Your task to perform on an android device: I want to set up my profile of Hindi language knowledge.
Image 0: 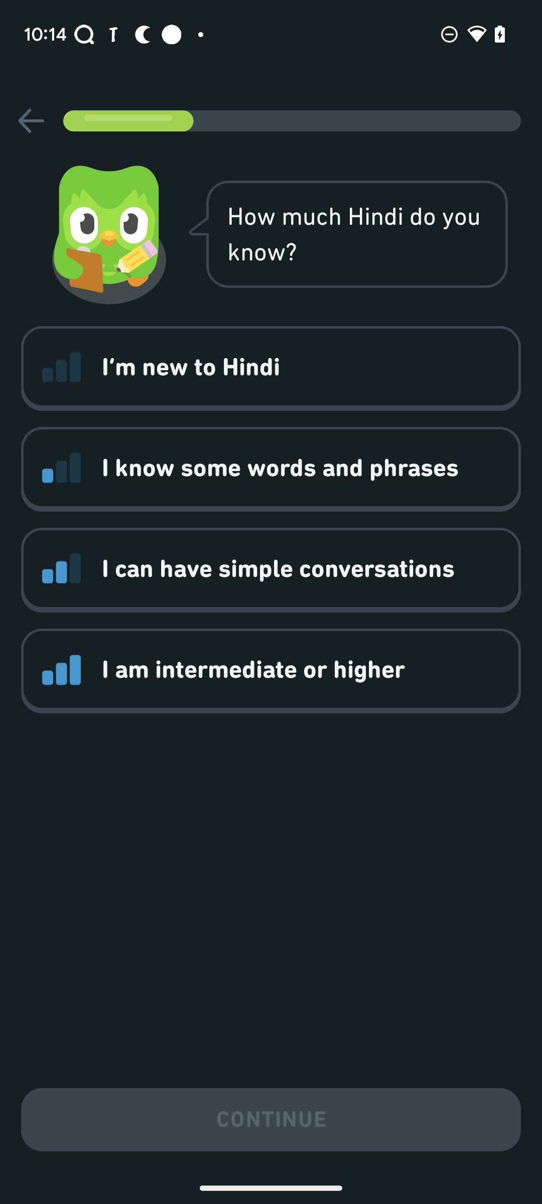
Click on the first option.
Step 0: click (191, 367)
Image 1: 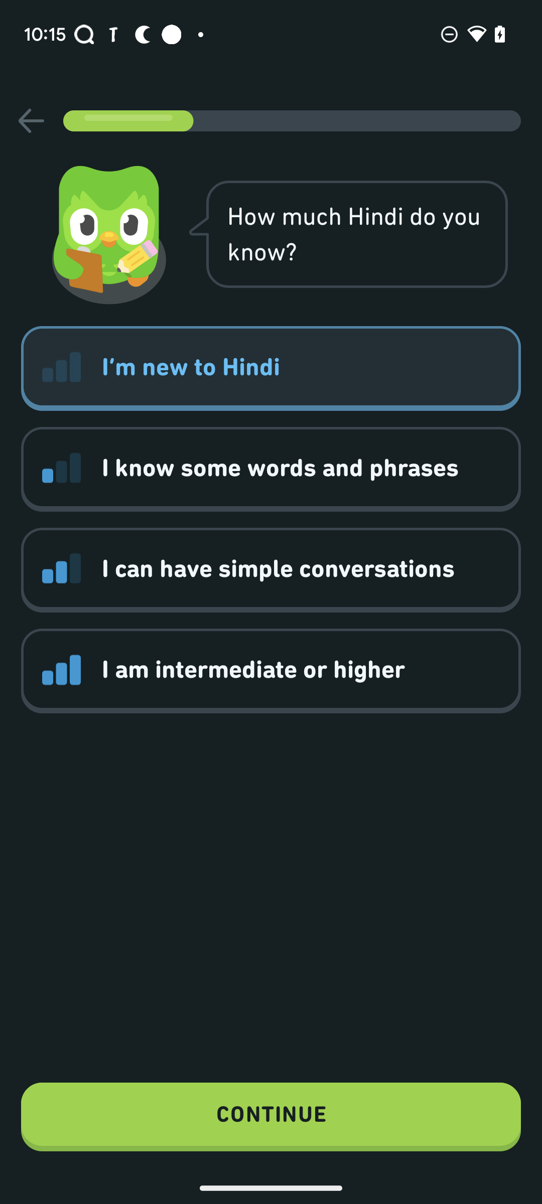
Click on the Continue button.
Step 1: click (271, 1117)
Image 2: 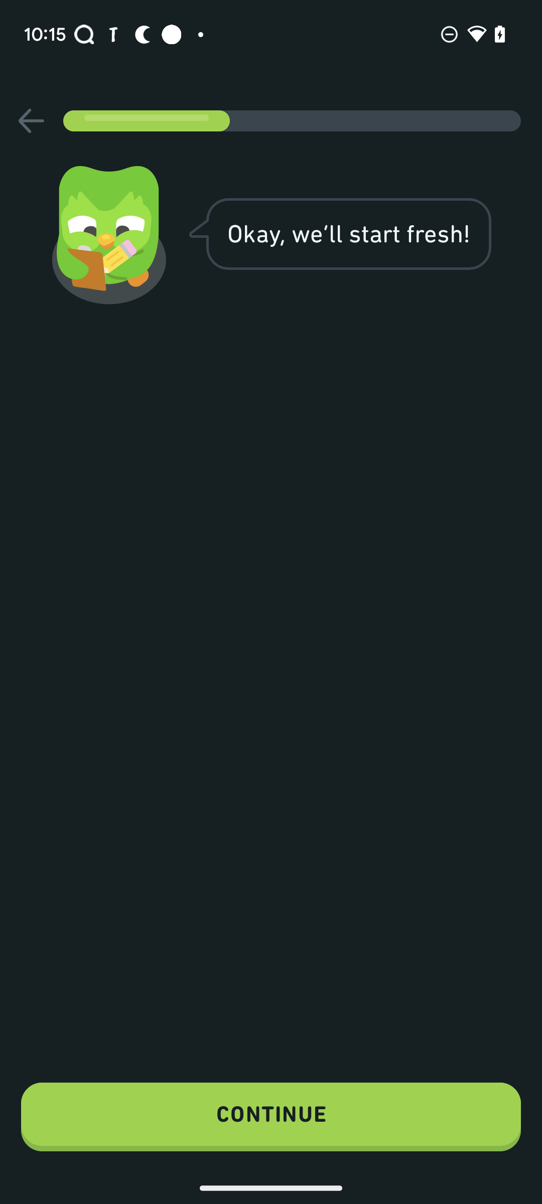
Click on the Continue button.
Step 2: click (271, 1117)
Image 3: 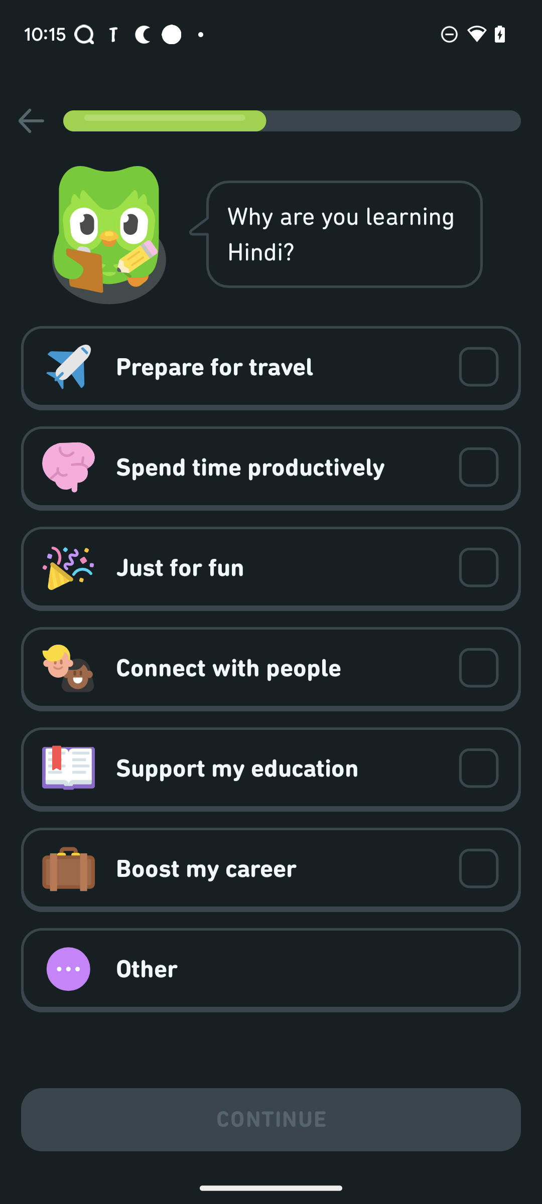
Click on the third button which is Just for fun.
Step 3: click (276, 567)
Image 4: 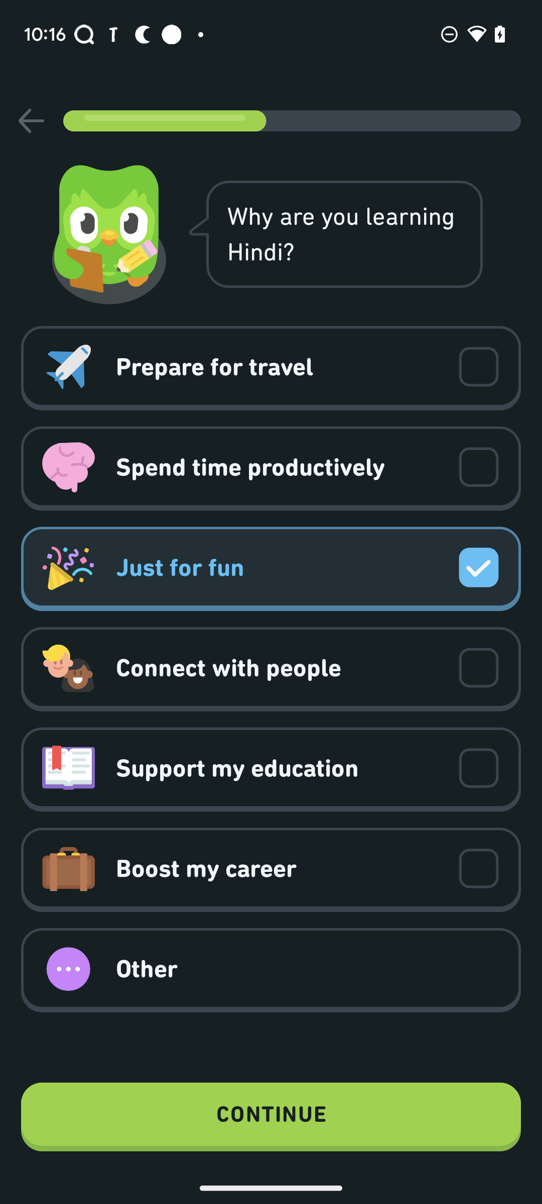
Click on the Continue button.
Step 4: click (271, 1117)
Image 5: 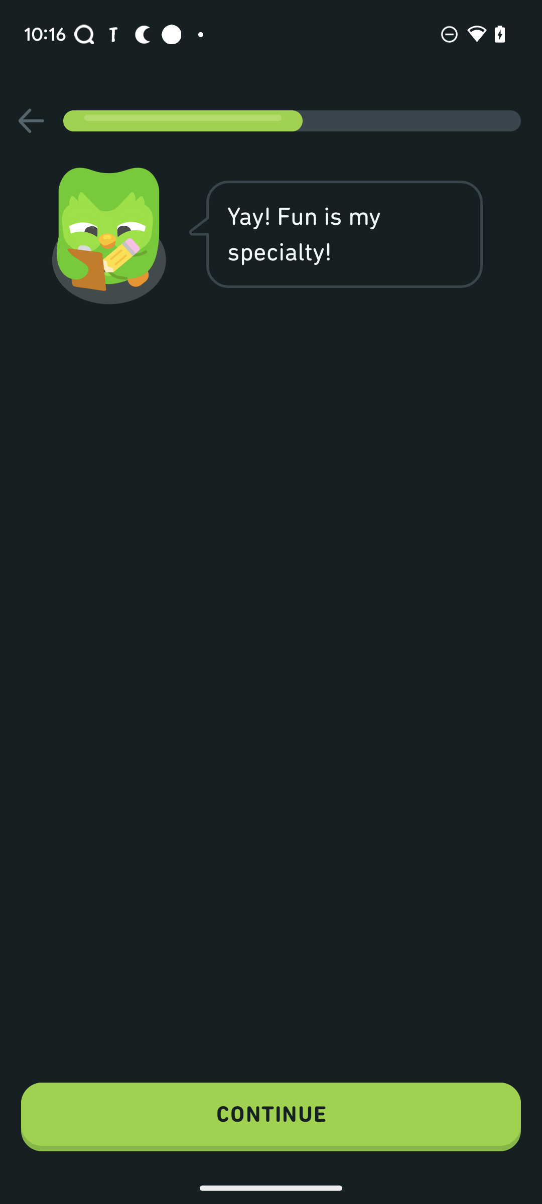
Click on the Continue button.
Step 5: click (271, 1117)
Image 6: 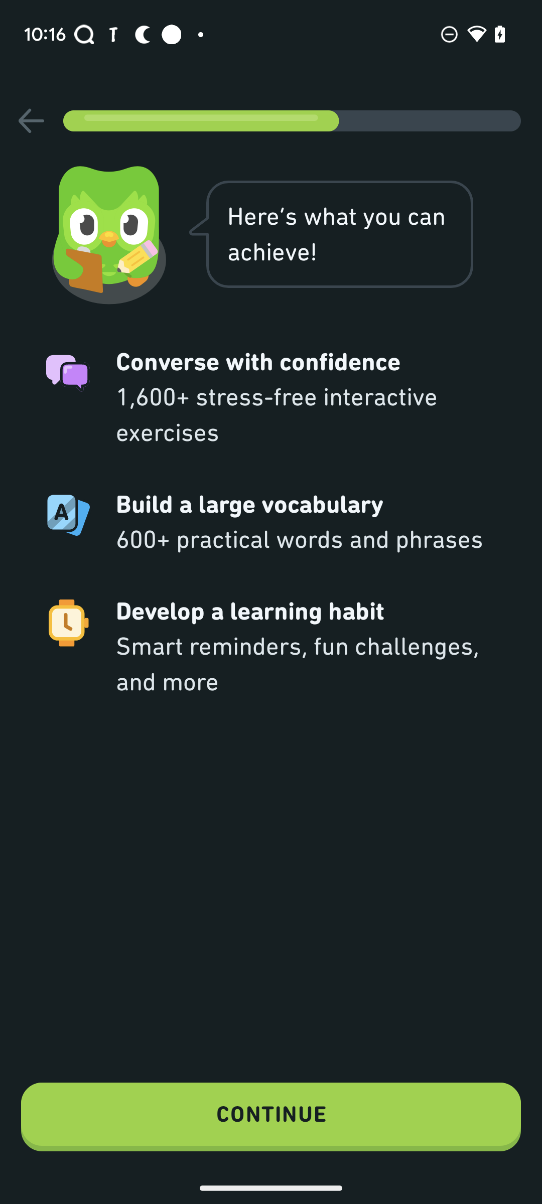
Click on the Continue button.
Step 6: click (271, 1117)
Image 7: 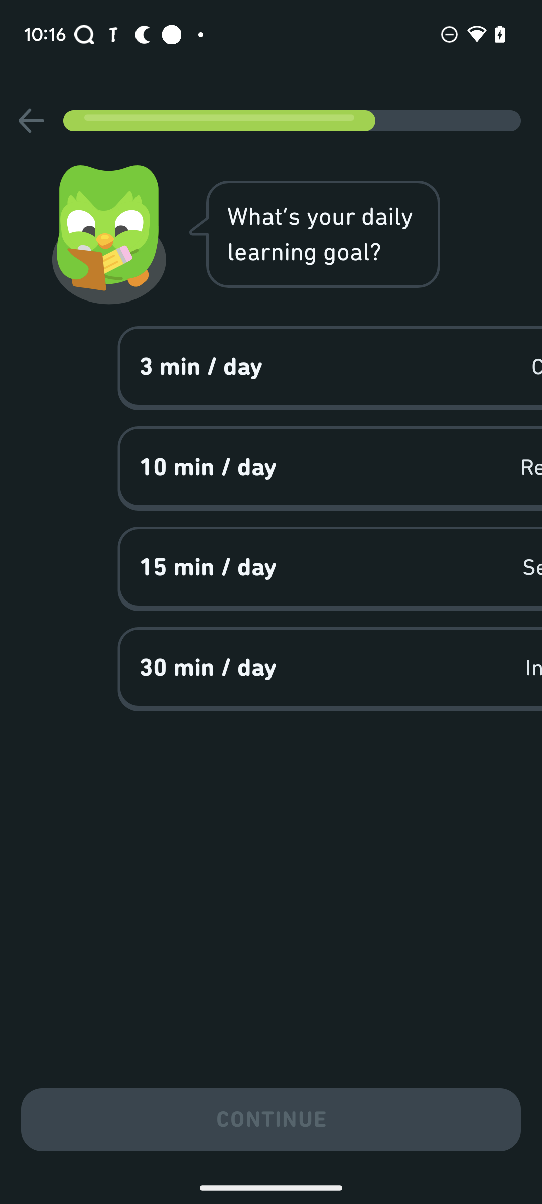
Click on the Continue button.
Step 7: wait
Image 8: 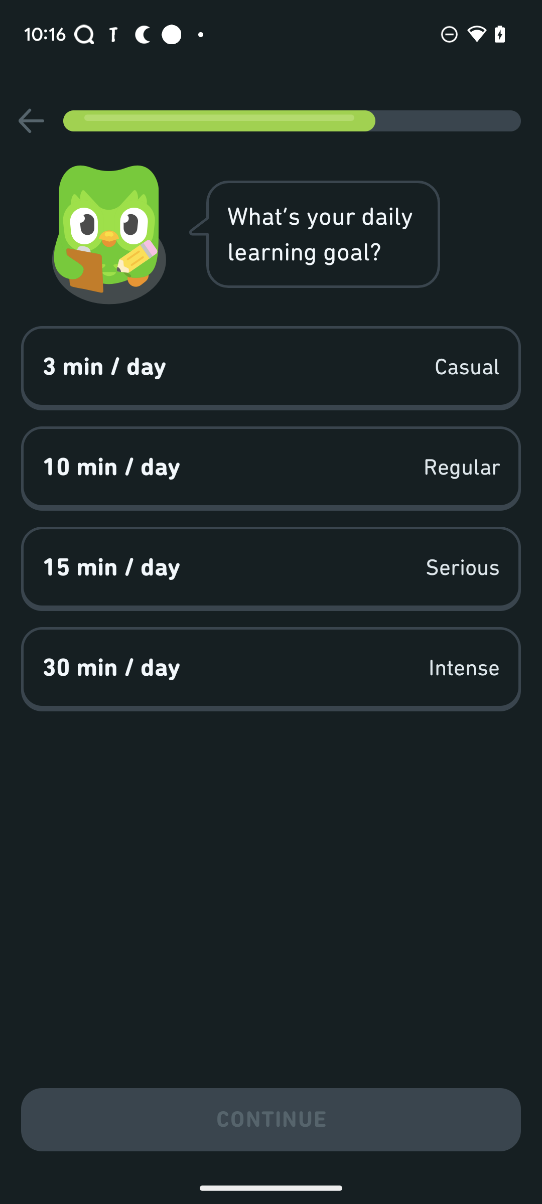
Click on the first option.
Step 8: click (343, 366)
Image 9: 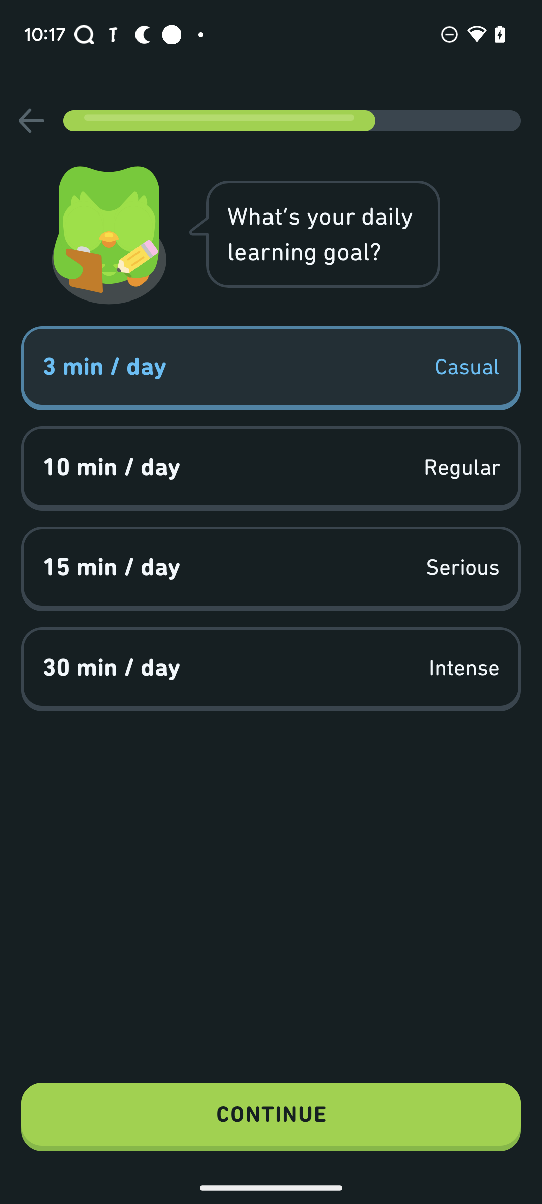
Click on Continue.
Step 9: click (271, 1117)
Image 10: 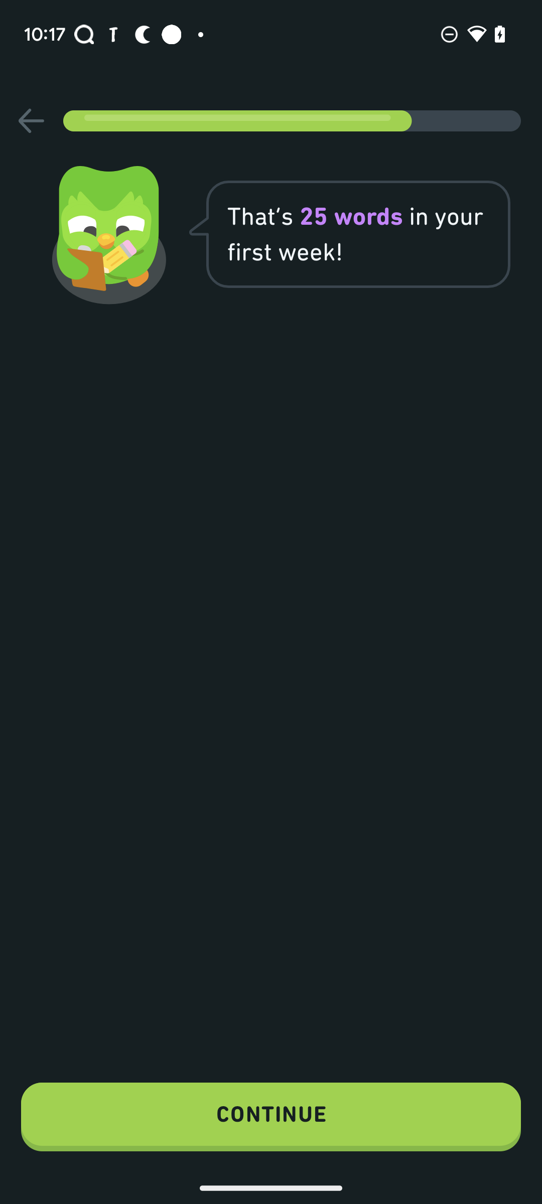
Click on Continue.
Step 10: click (271, 1117)
Image 11: 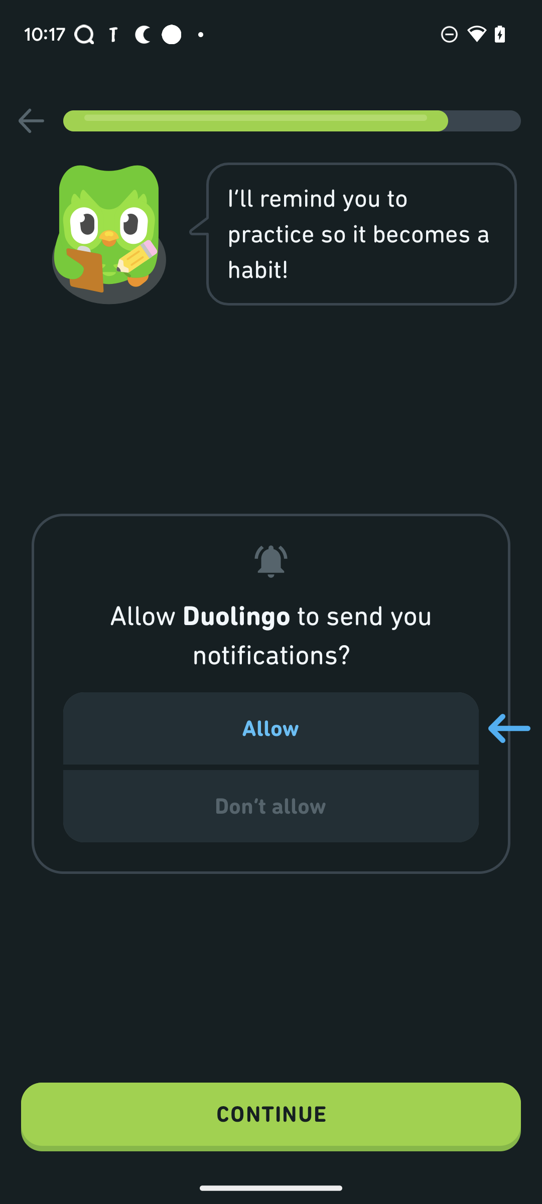
Click on Allow button.
Step 11: click (270, 728)
Image 12: 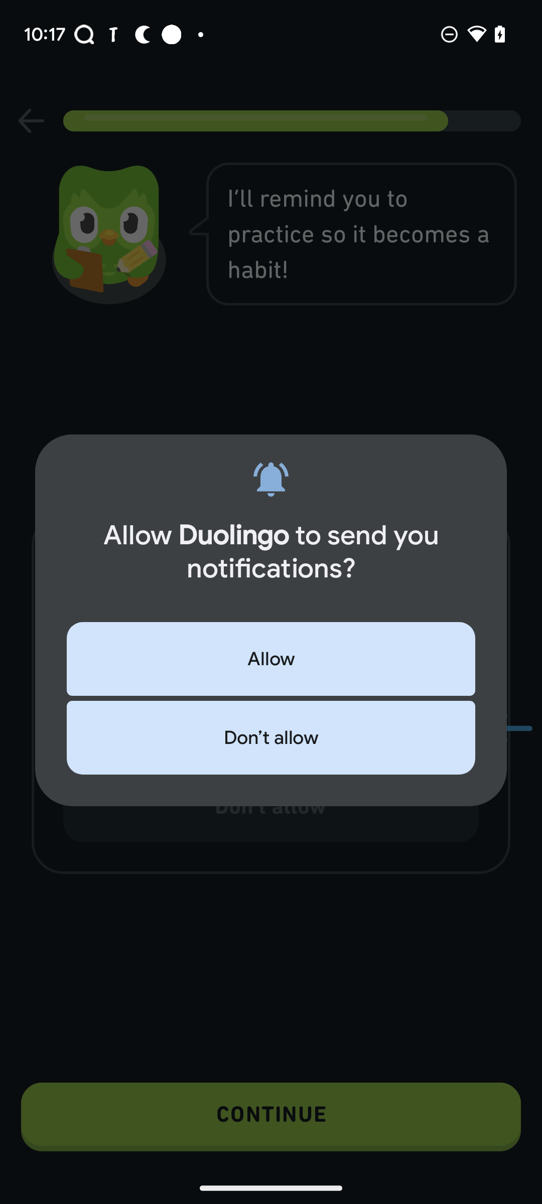
Click on Allow button.
Step 12: click (271, 659)
Image 13: 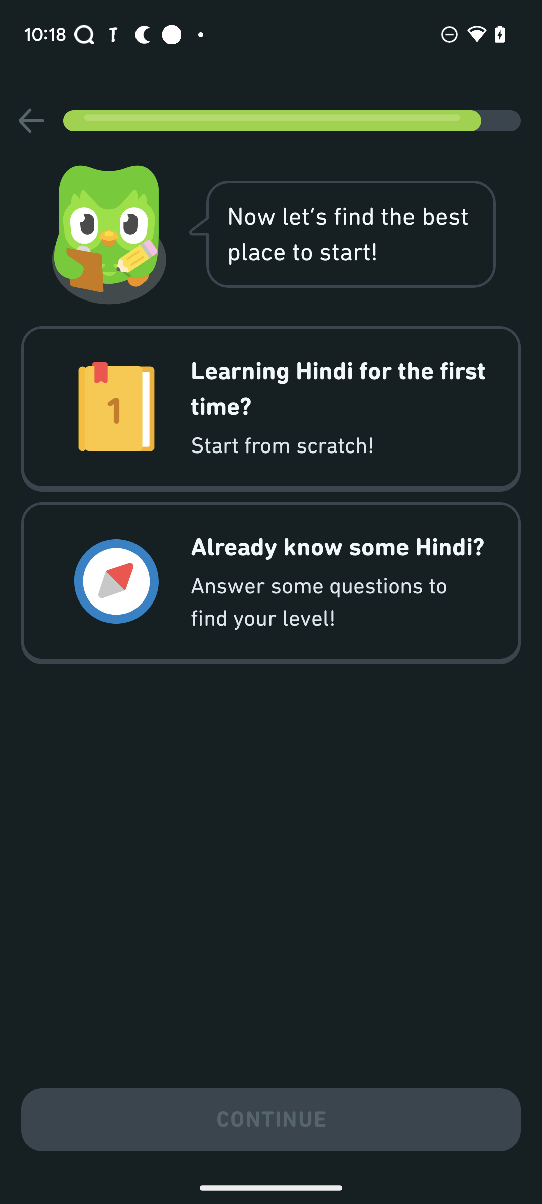
Click on the first option.
Step 13: click (340, 388)
Image 14: 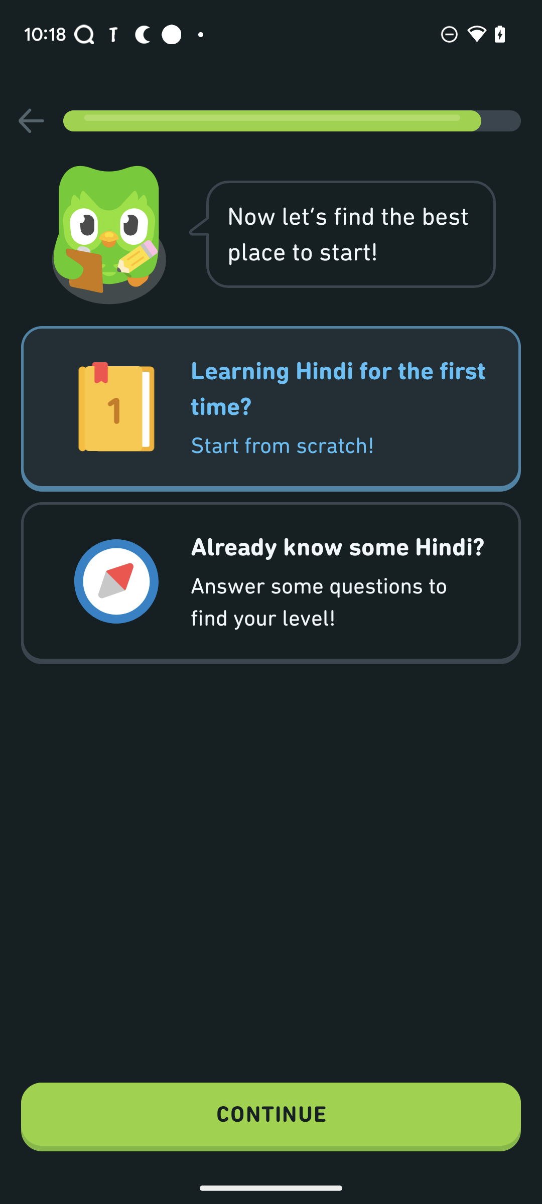
Click on Continue button.
Step 14: click (271, 1117)
Image 15: 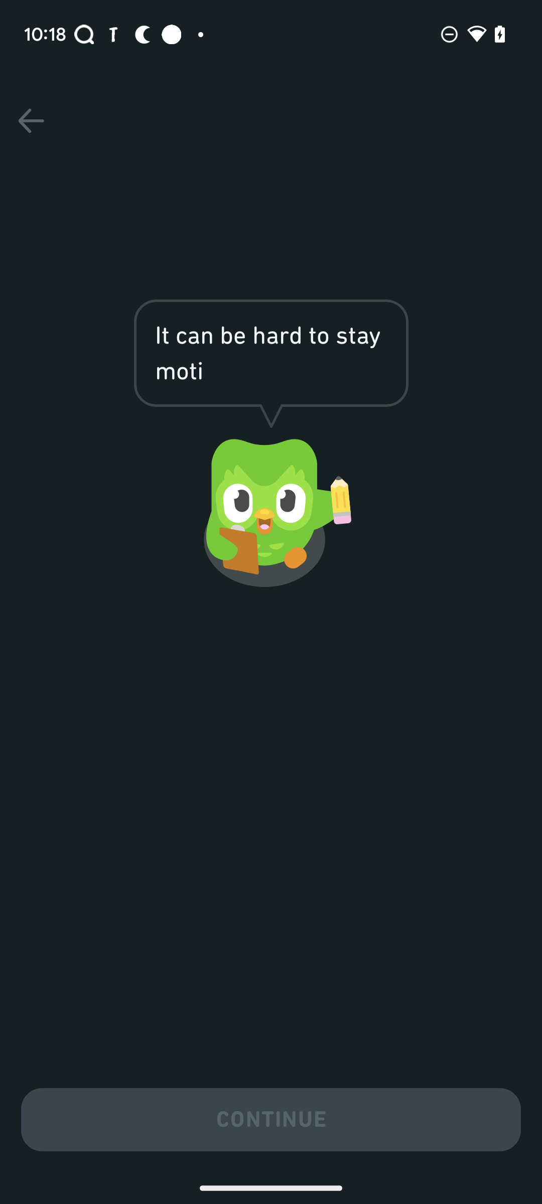
Click on Continue button.
Step 15: click (271, 1117)
Image 16: 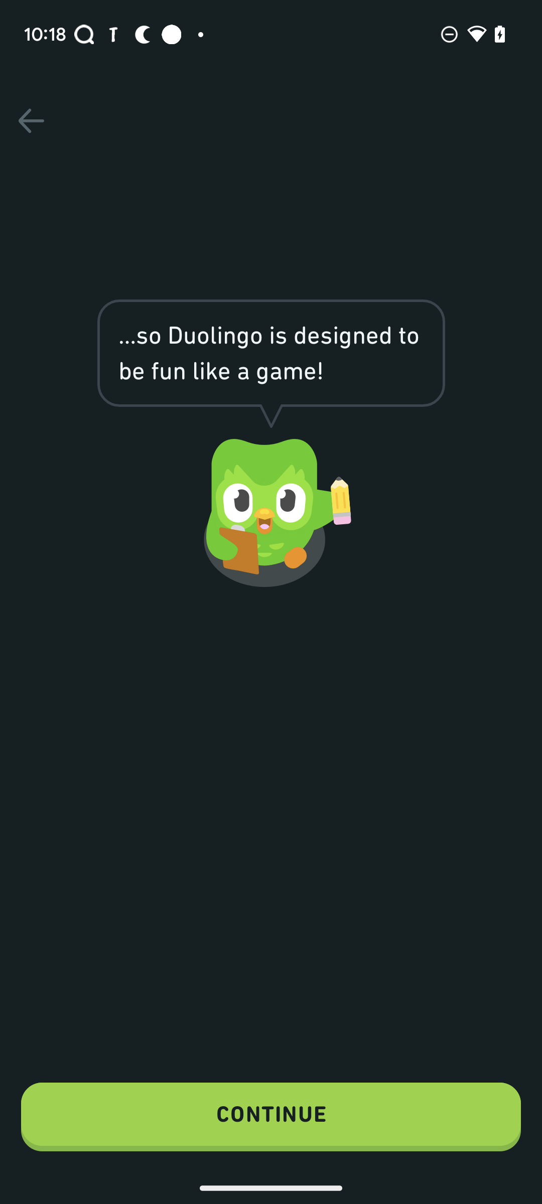
Click on Continue button.
Step 16: click (271, 1117)